Your task to perform on an android device: I would like to read the review of MacBook M2 Max on the Amazon app, as I liked this laptop by apple for myself.
Image 0: 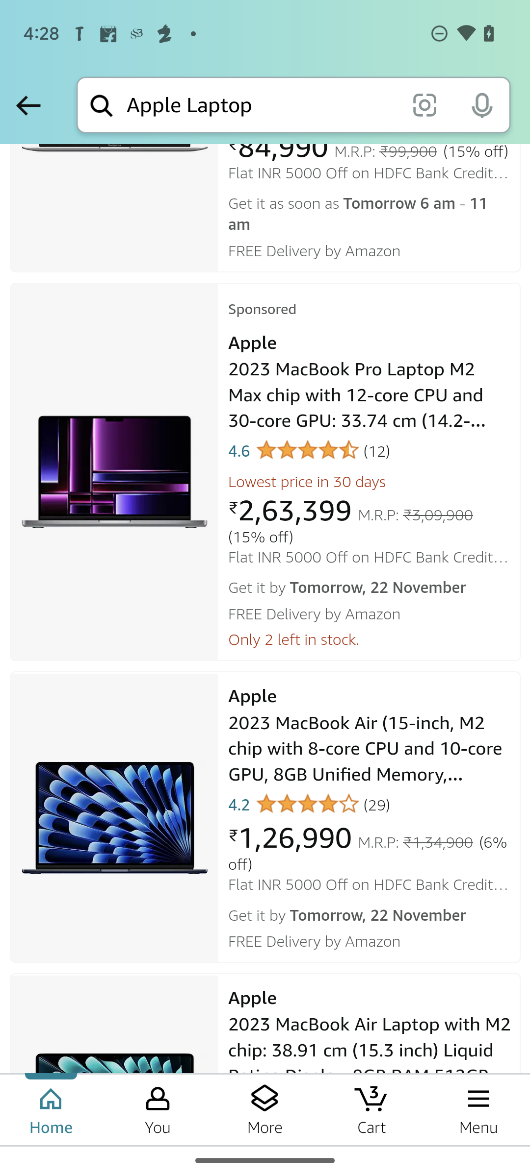
Click on the Macbook Pro Laptop M2 Max chip information card.
Step 0: click (370, 395)
Image 2: 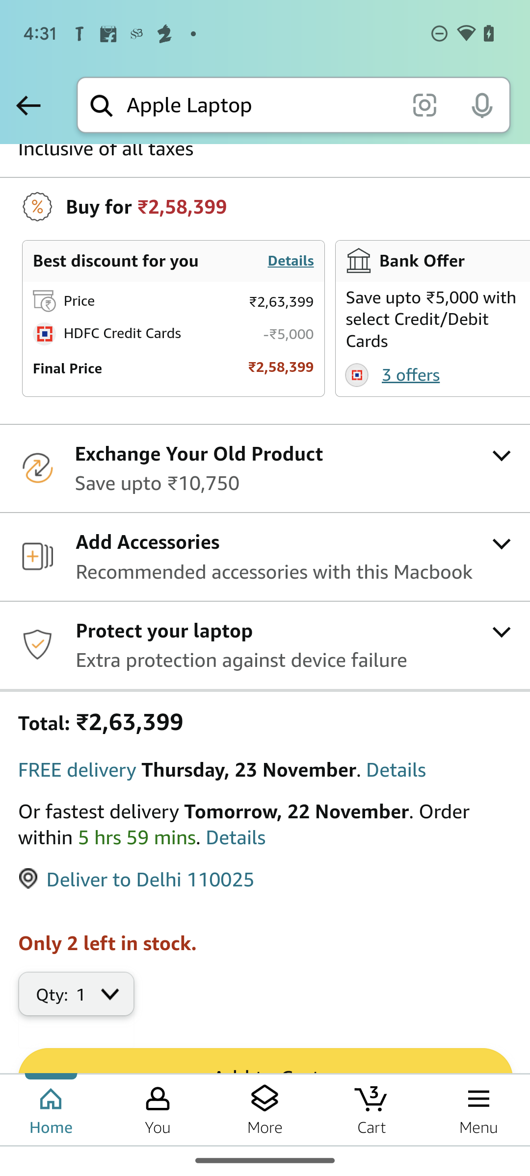
Swipe up to view the reviews.
Step 2: scroll down
Image 3: 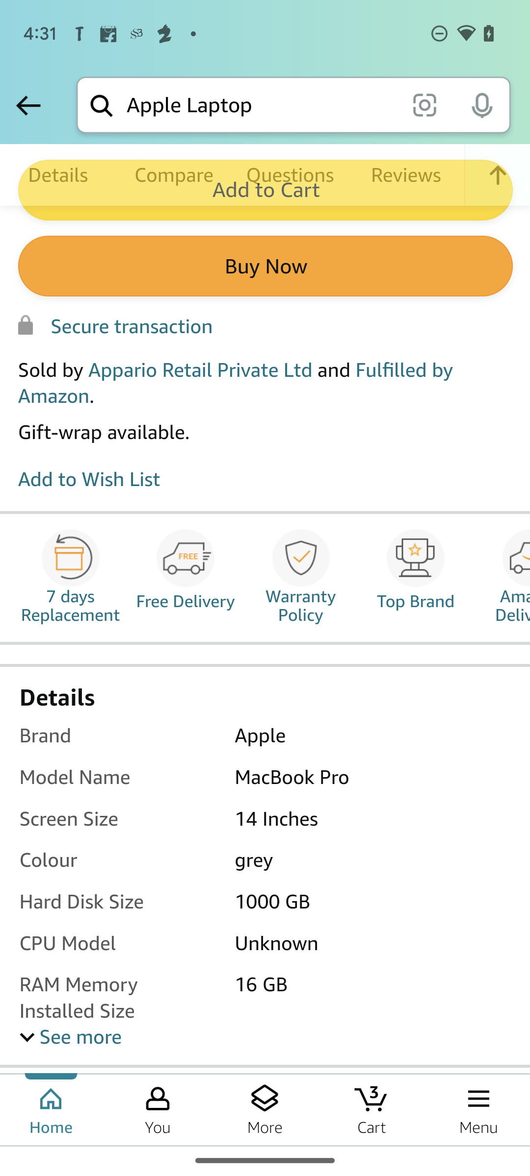
Swipe up to view the reviews.
Step 3: scroll down
Image 4: 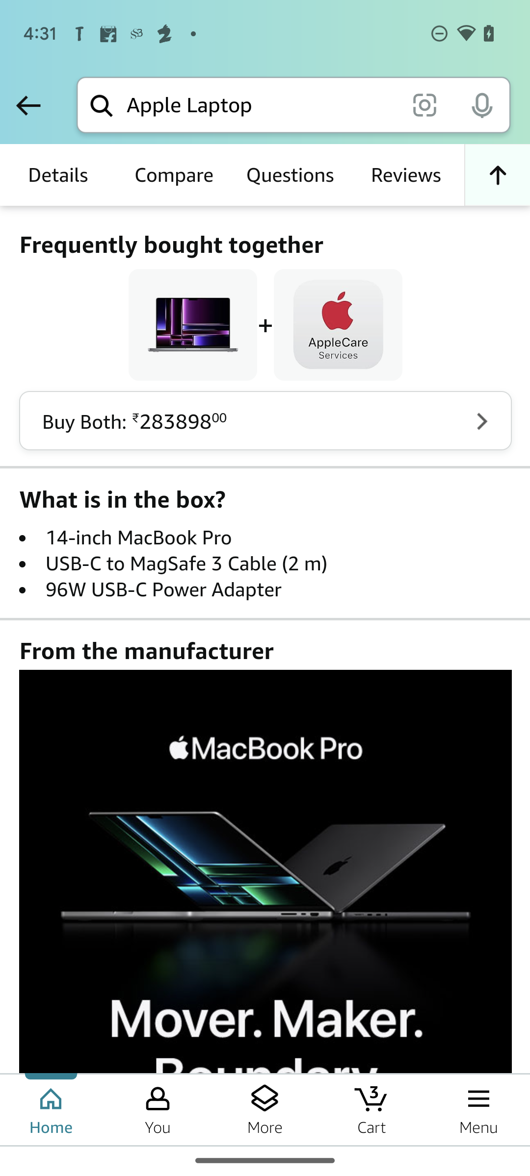
Click on the Reviews option on the top right side of the screen.
Step 4: click (405, 175)
Image 5: 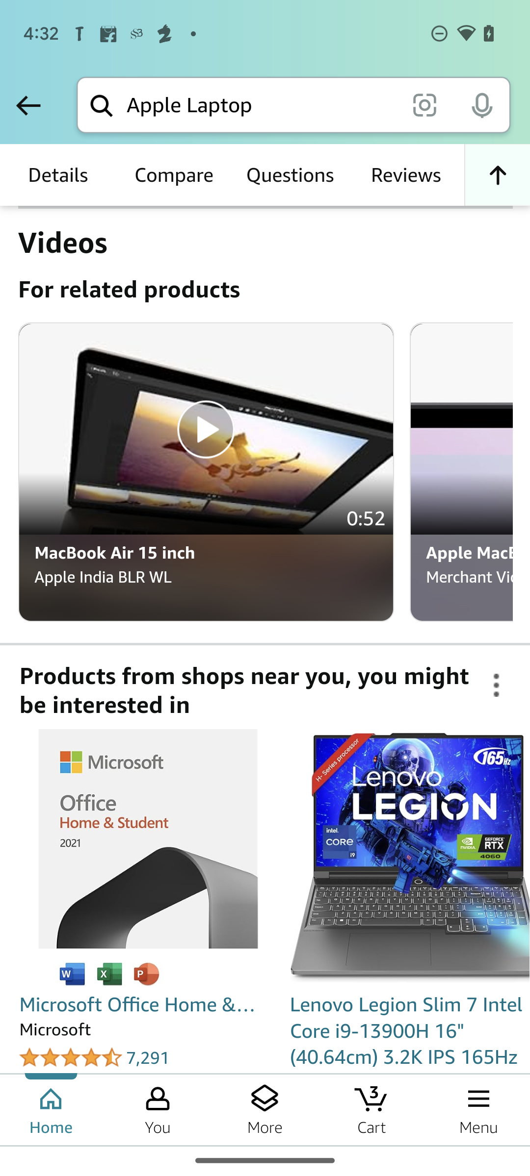
Click on the Reviews option on the top right side of the screen.
Step 5: wait